Your task to perform on an android device: Find out the value of x where the equation is 2x+5
Image 0: 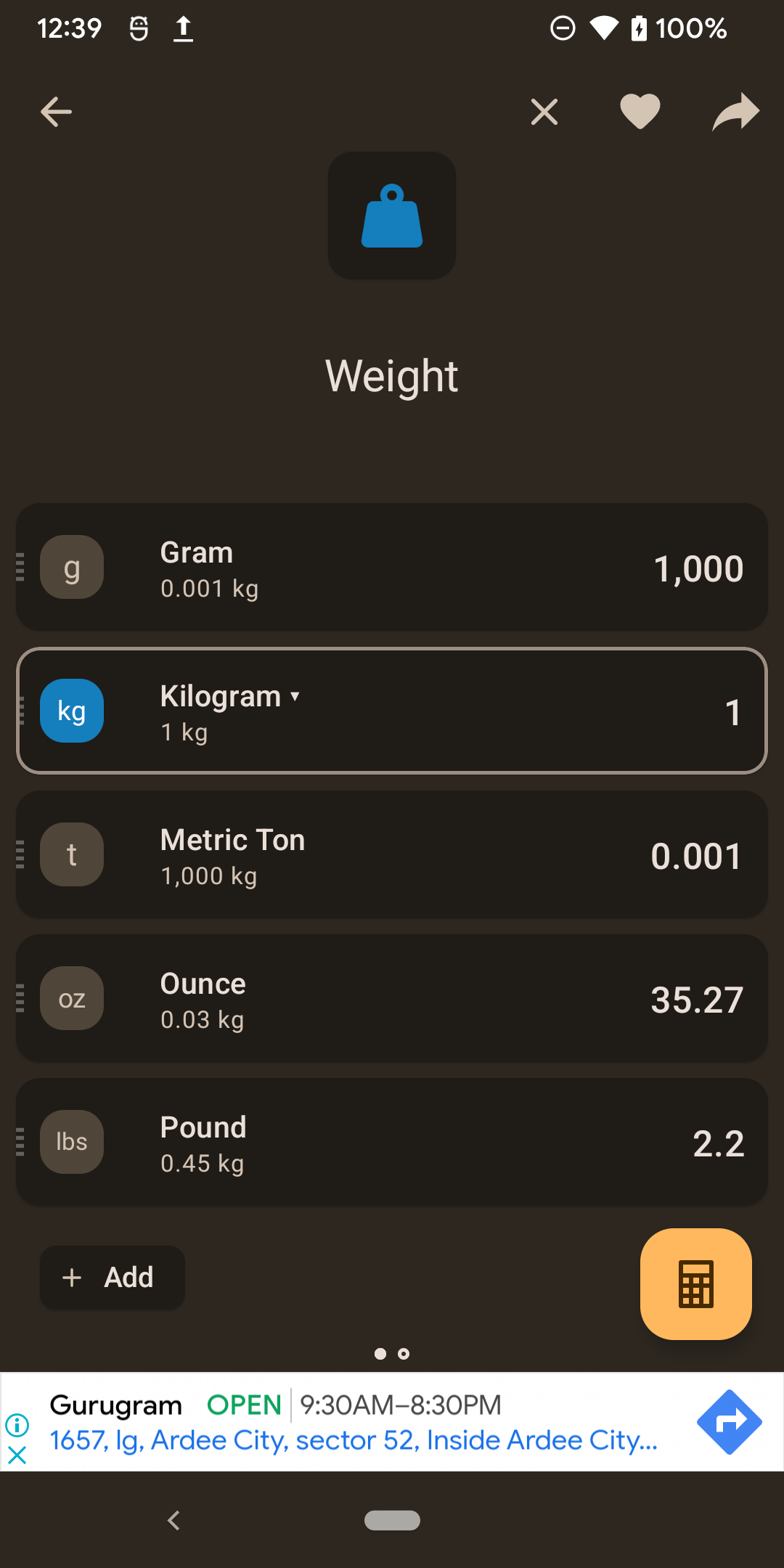
Go to the previous screen
Step 0: press back button
Image 1: 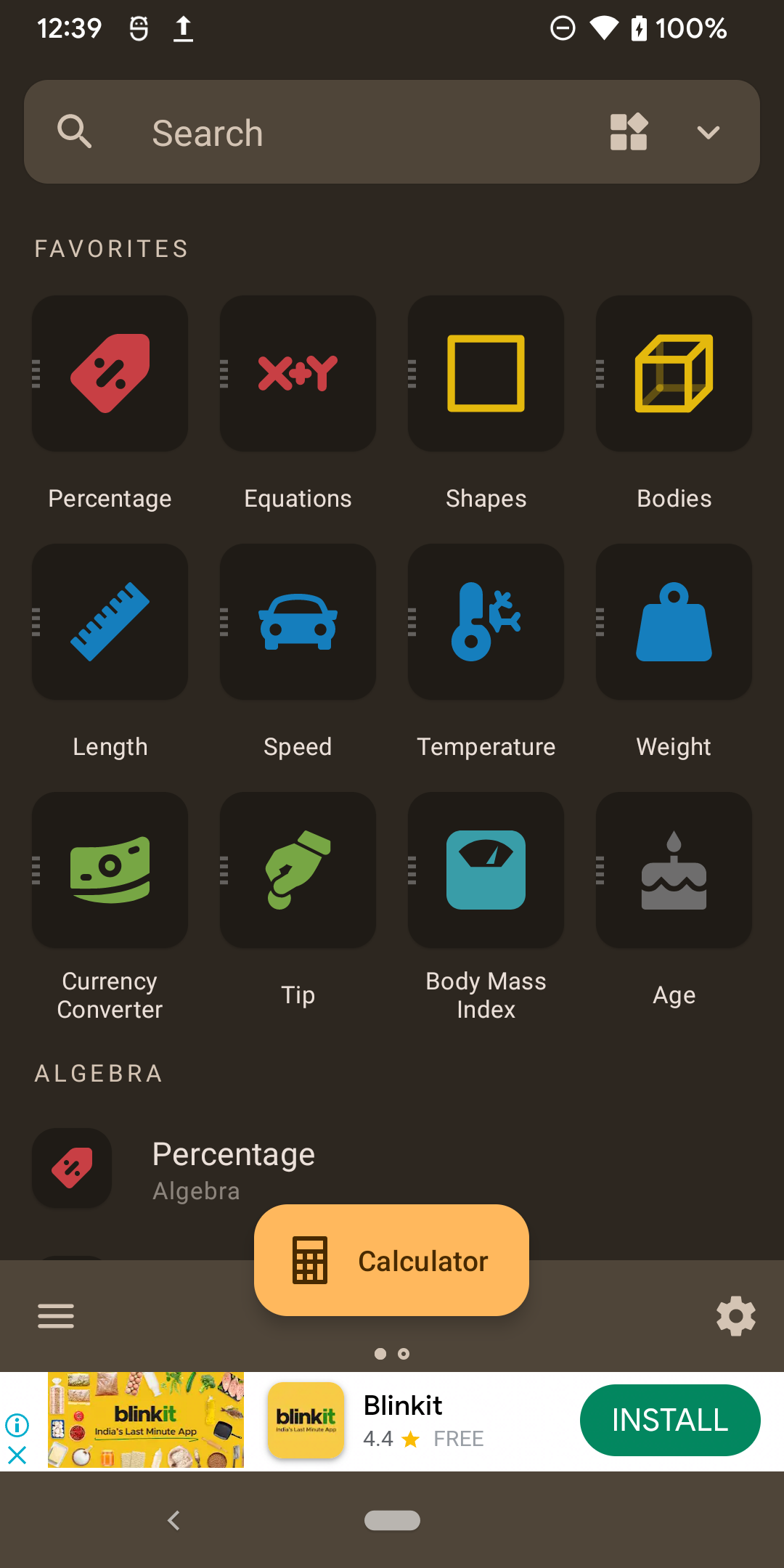
Click on the Equations tab
Step 1: click (298, 372)
Image 2: 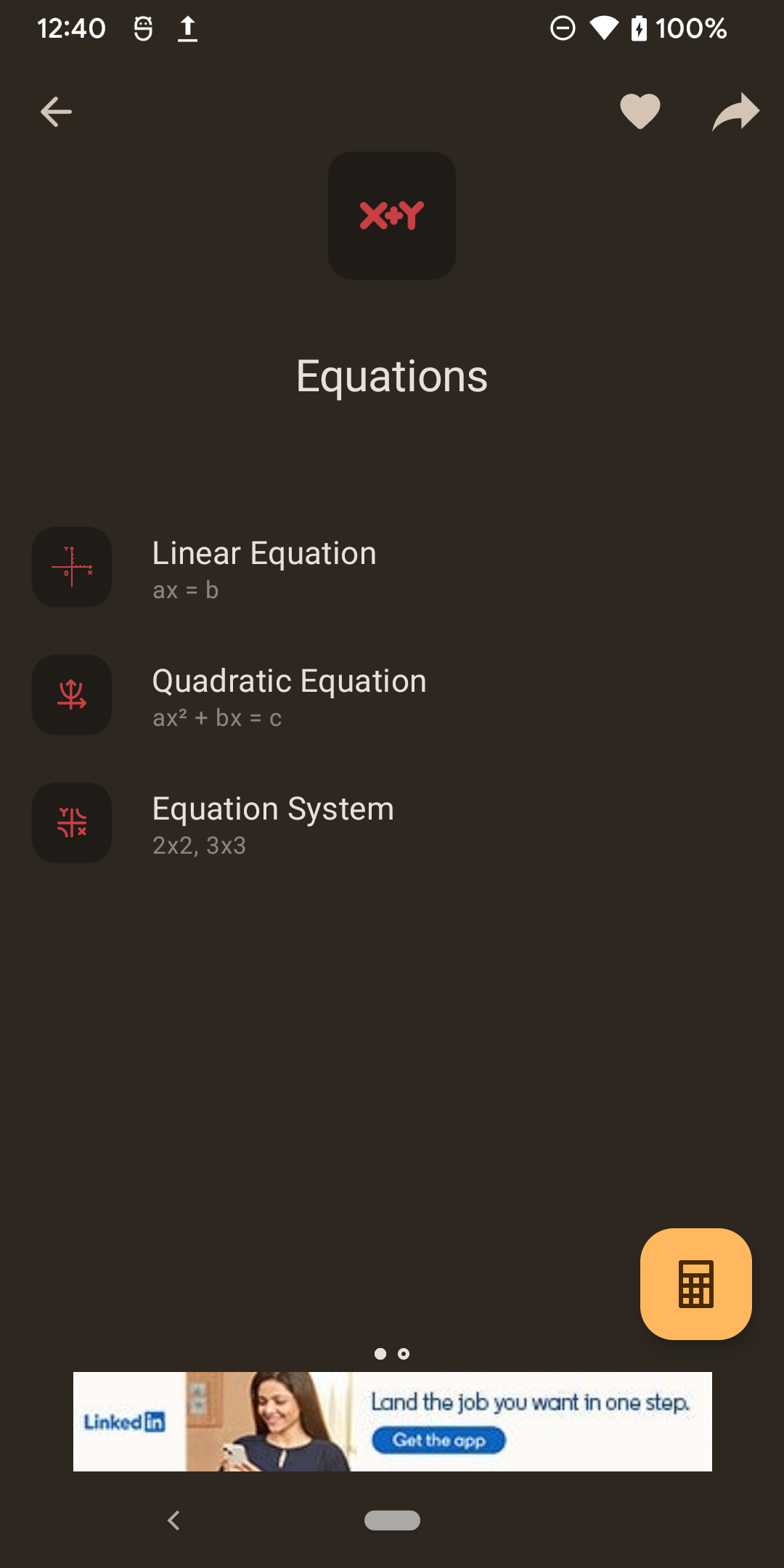
Click on the Linear Equation option
Step 2: click (452, 551)
Image 4: 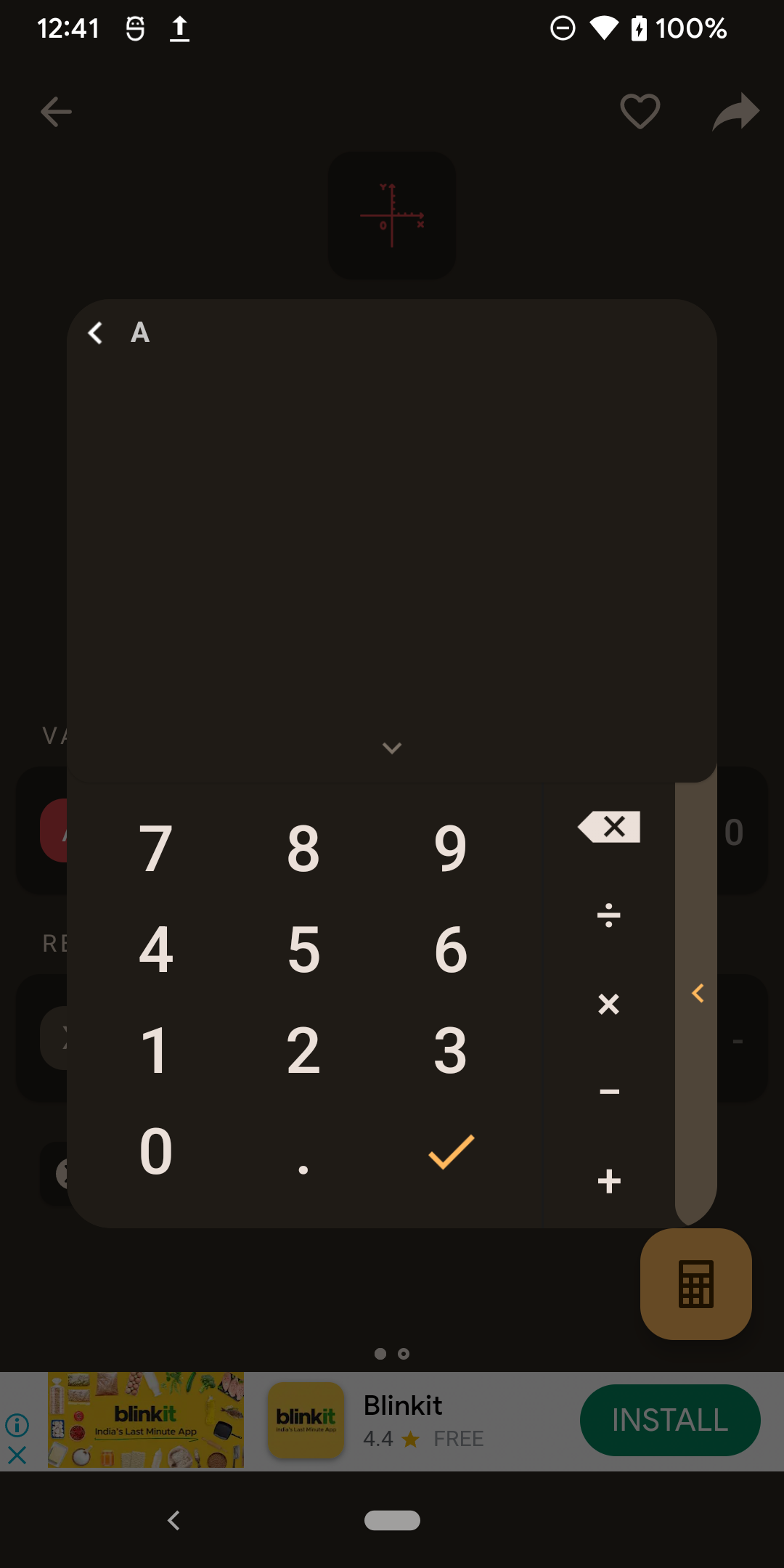
Click on the numeric two
Step 4: click (303, 1050)
Image 5: 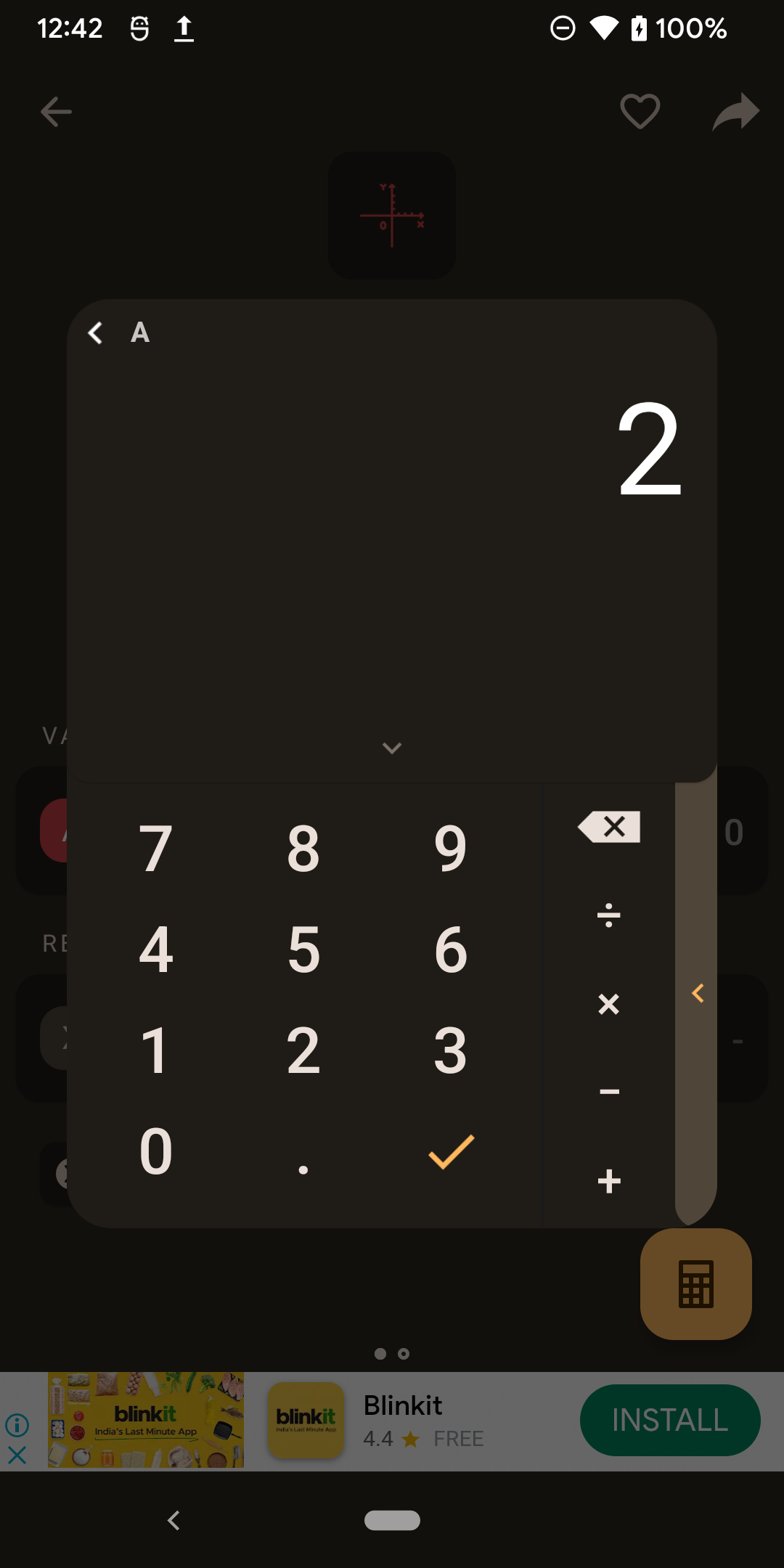
Click one the check icon at the bottom of the keyboard
Step 5: click (451, 1151)
Image 6: 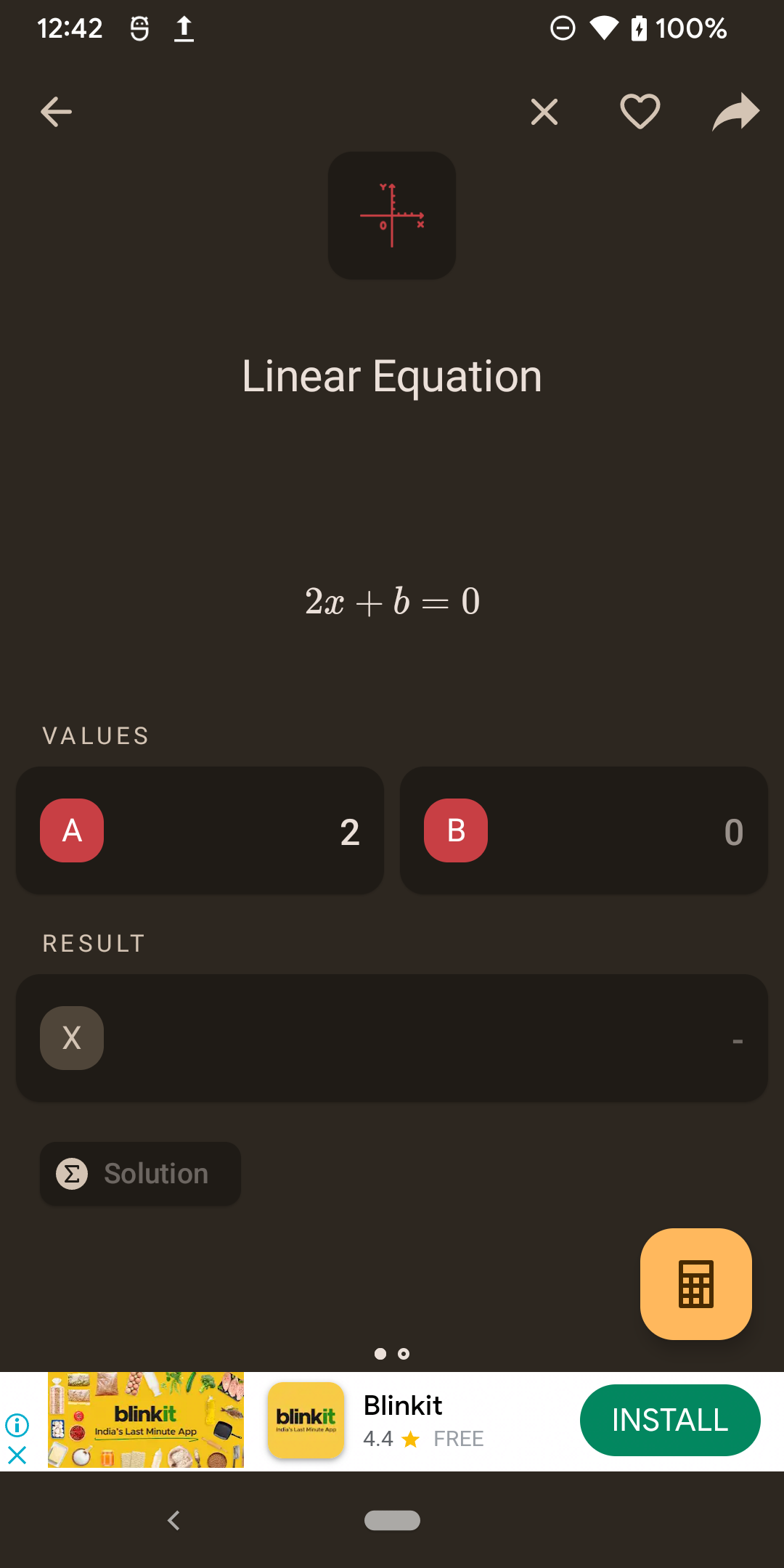
Input the second value in section B
Step 6: click (717, 830)
Image 7: 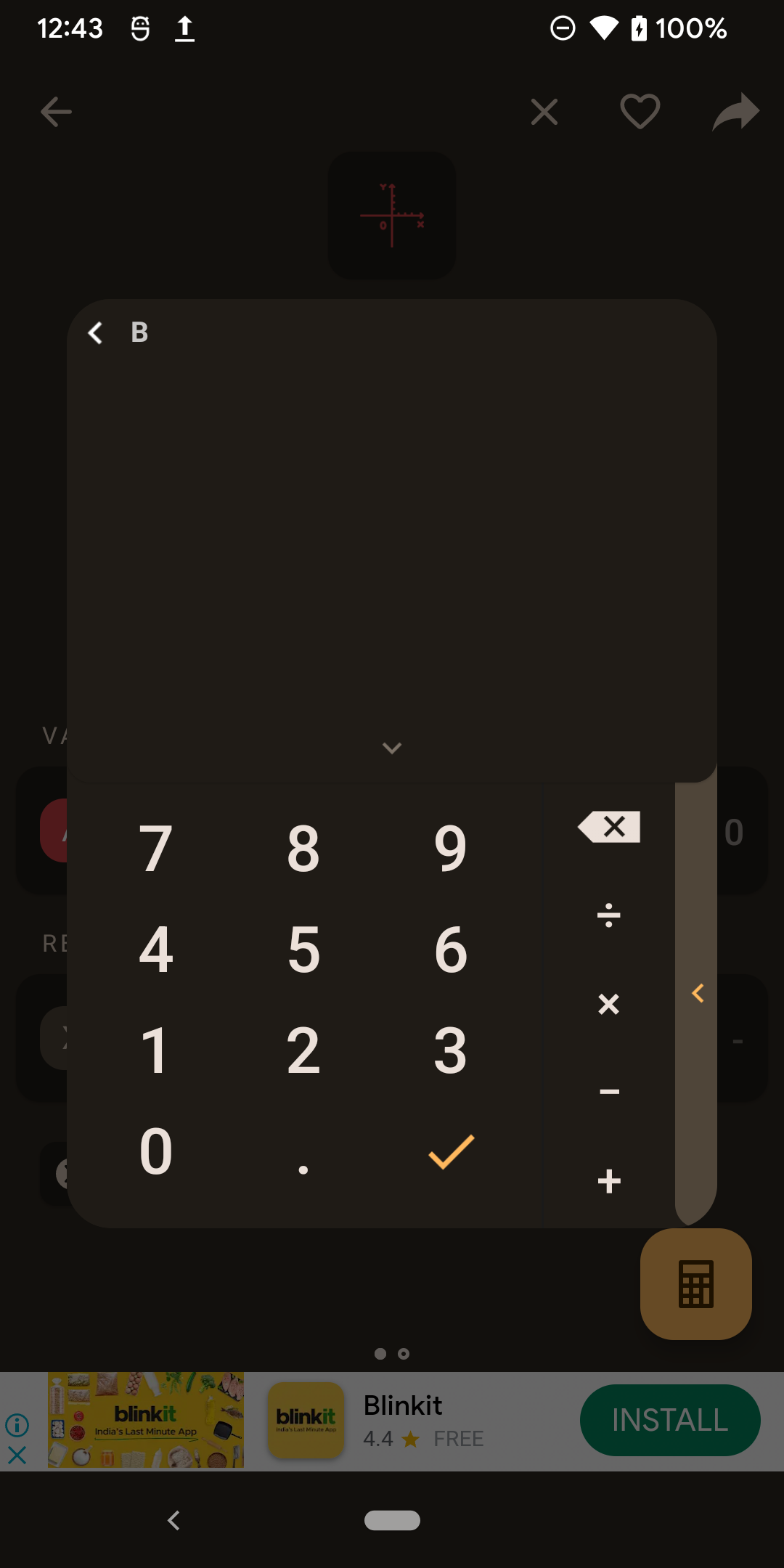
Click on the numeric five
Step 7: click (303, 949)
Image 8: 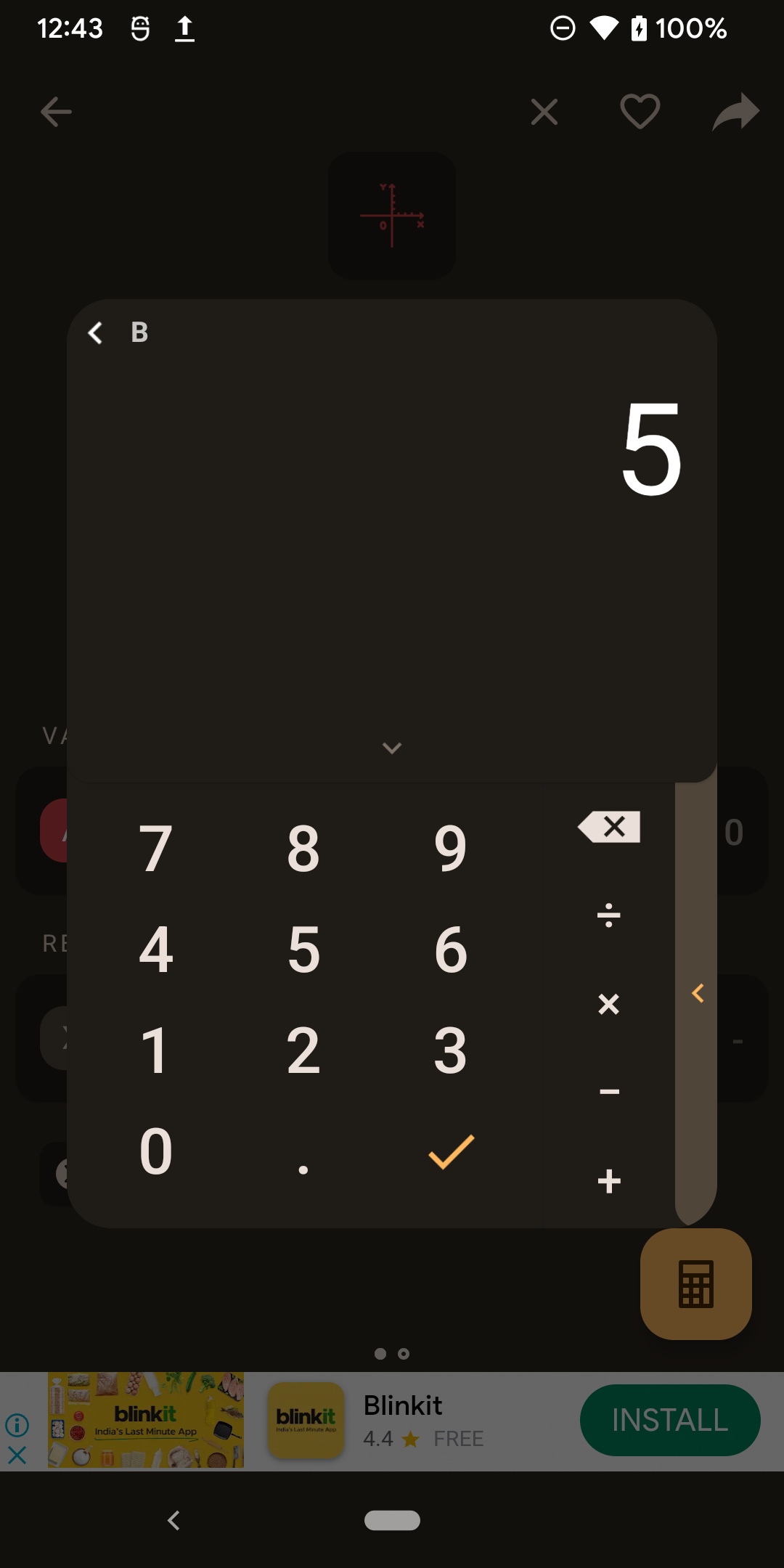
Click one the check icon at the bottom of the keyboard
Step 8: click (451, 1151)
Image 9: 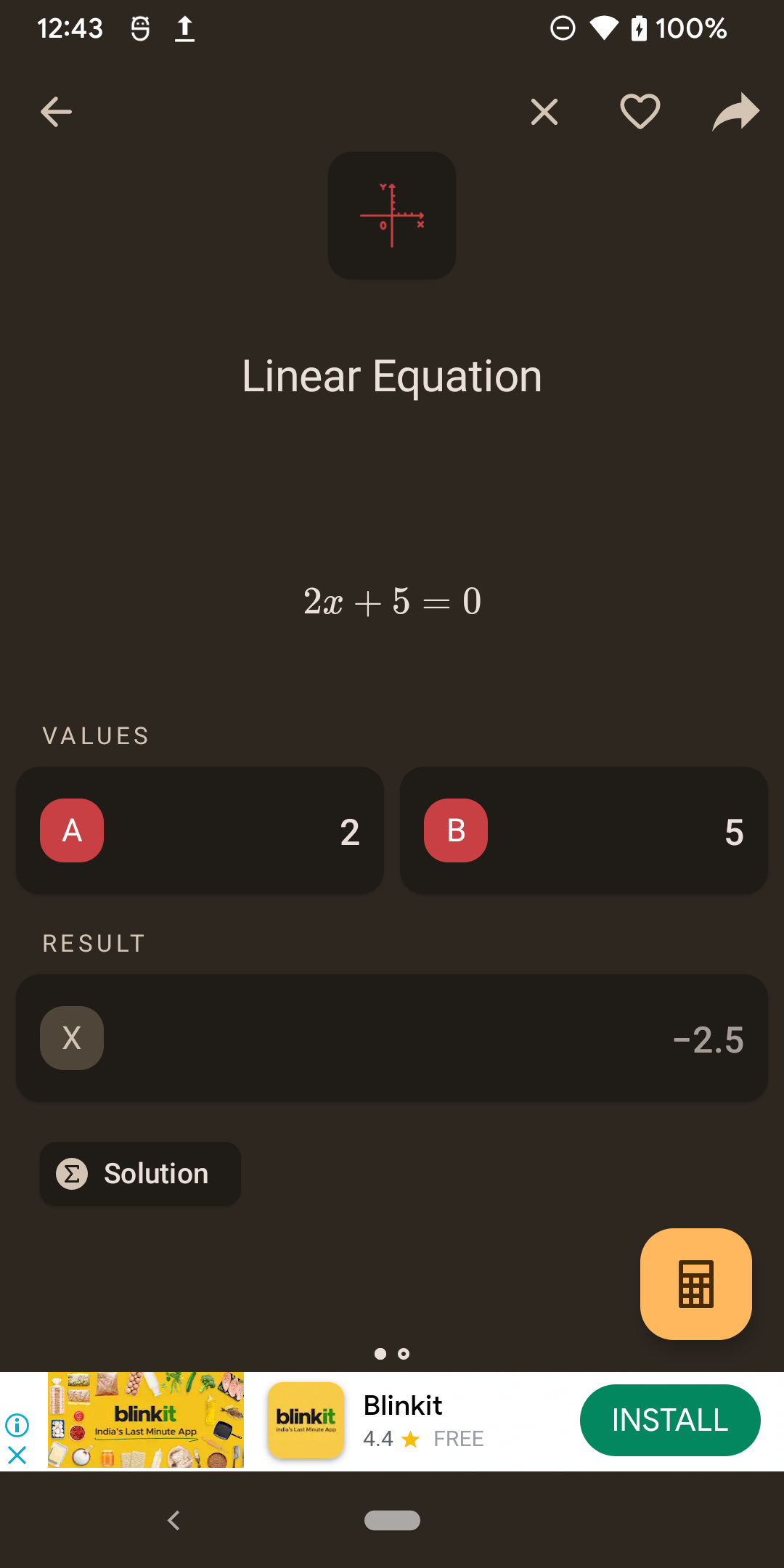
Click on the solution at the bottom left
Step 9: click (140, 1173)